Your task to perform on an android device: I want myself to be fully prepared for the day as it's weekend time and I shall be enjoying the outdoors. Turn on today's weather highlights in the Weather & Radar app.
Image 0: 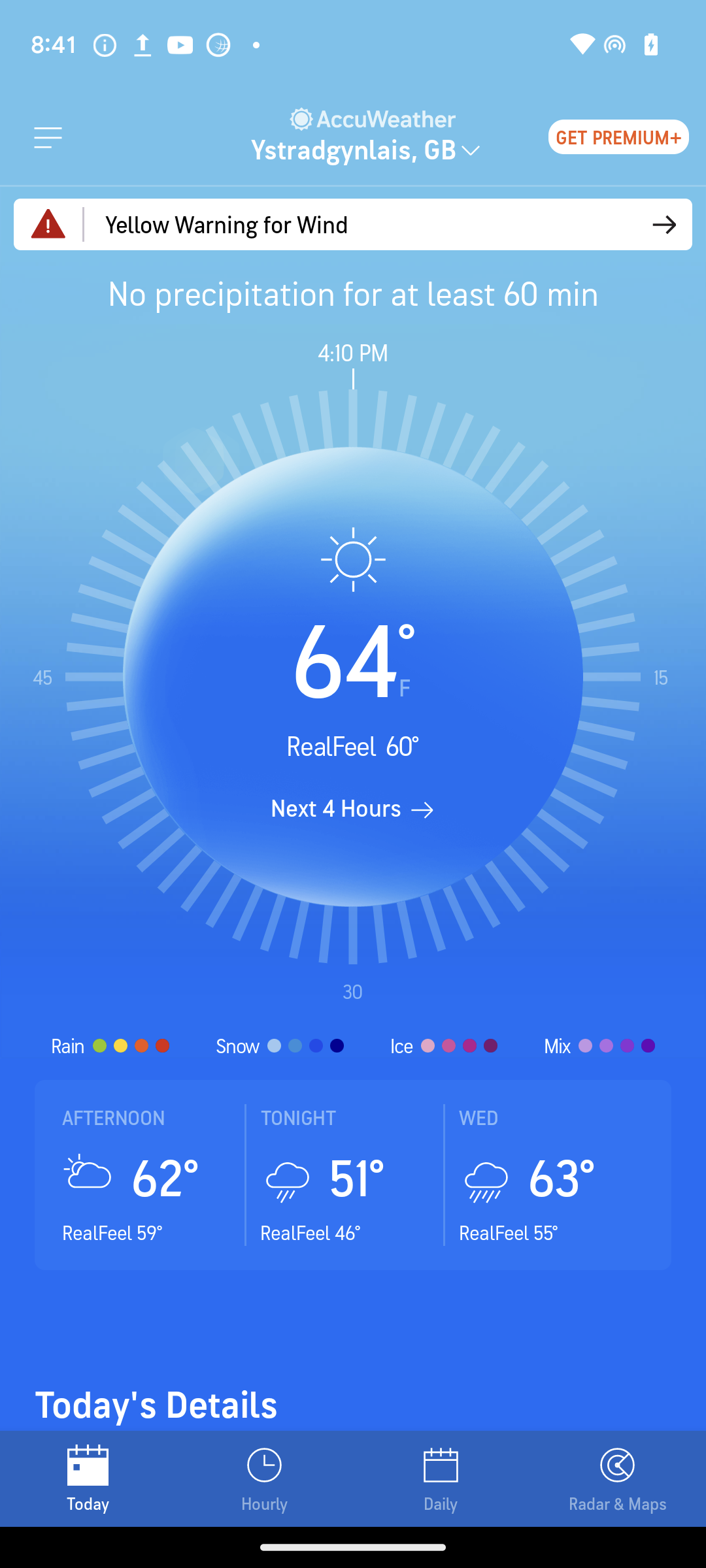
Open the Weather&Radar app
Step 0: open app "Weather&Radar"
Image 1: 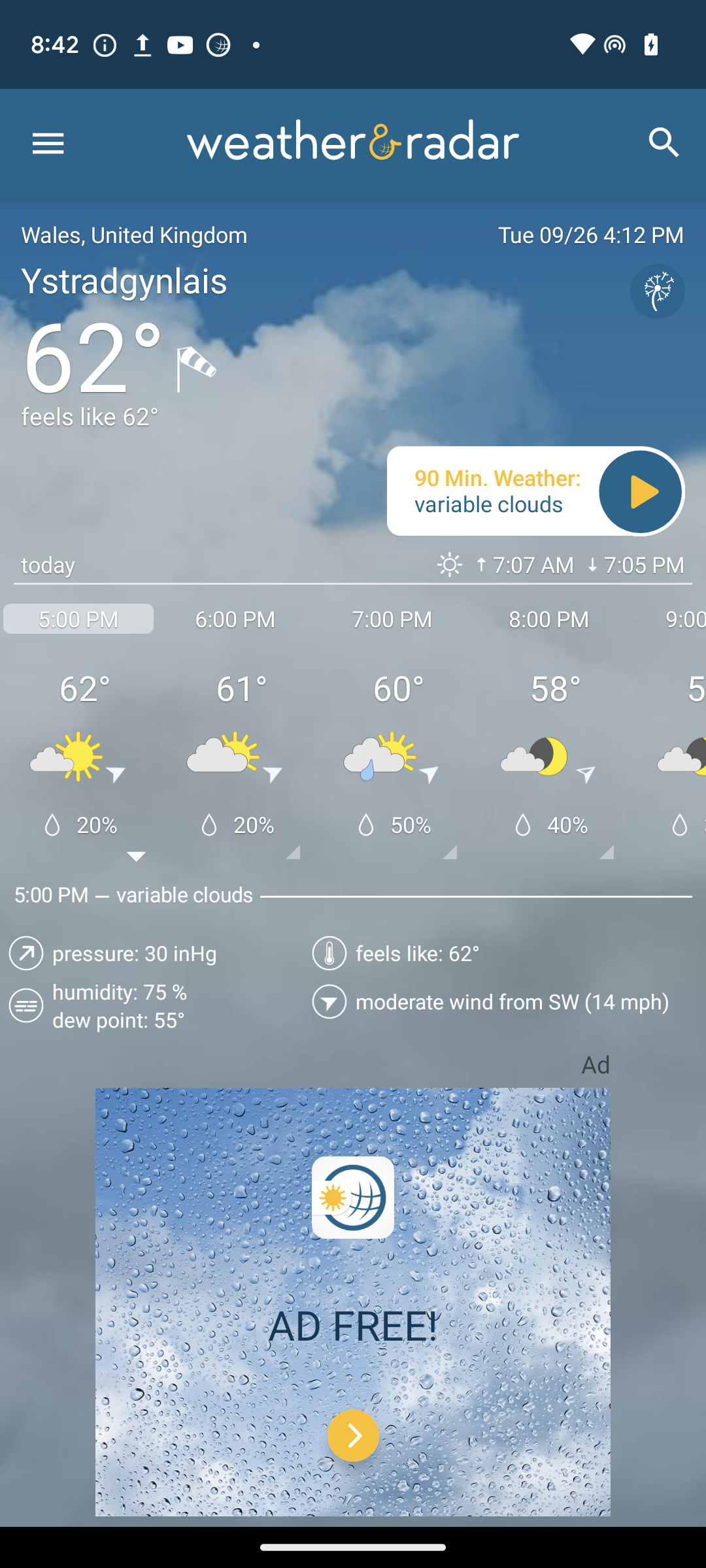
Click on the menu icon on the top left of the screen
Step 1: click (47, 143)